Your task to perform on an android device: I want to read the community posts for ideas
Image 0: 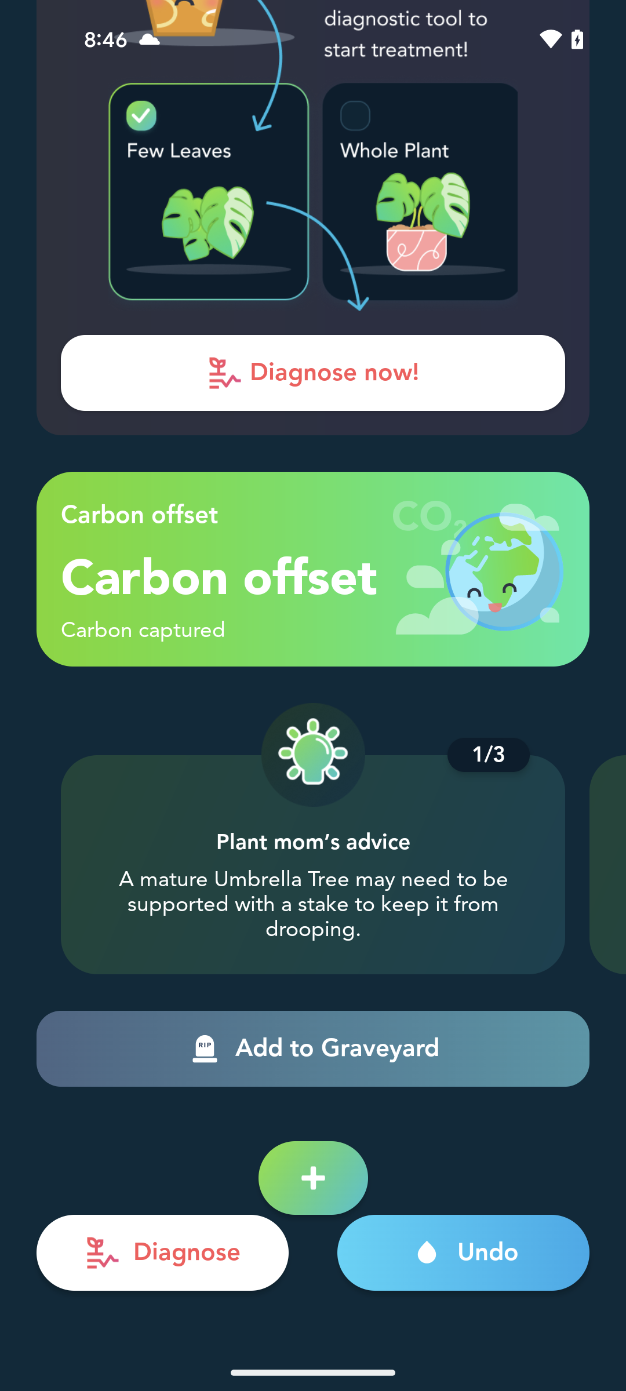
go back
Step 0: press back button
Image 1: 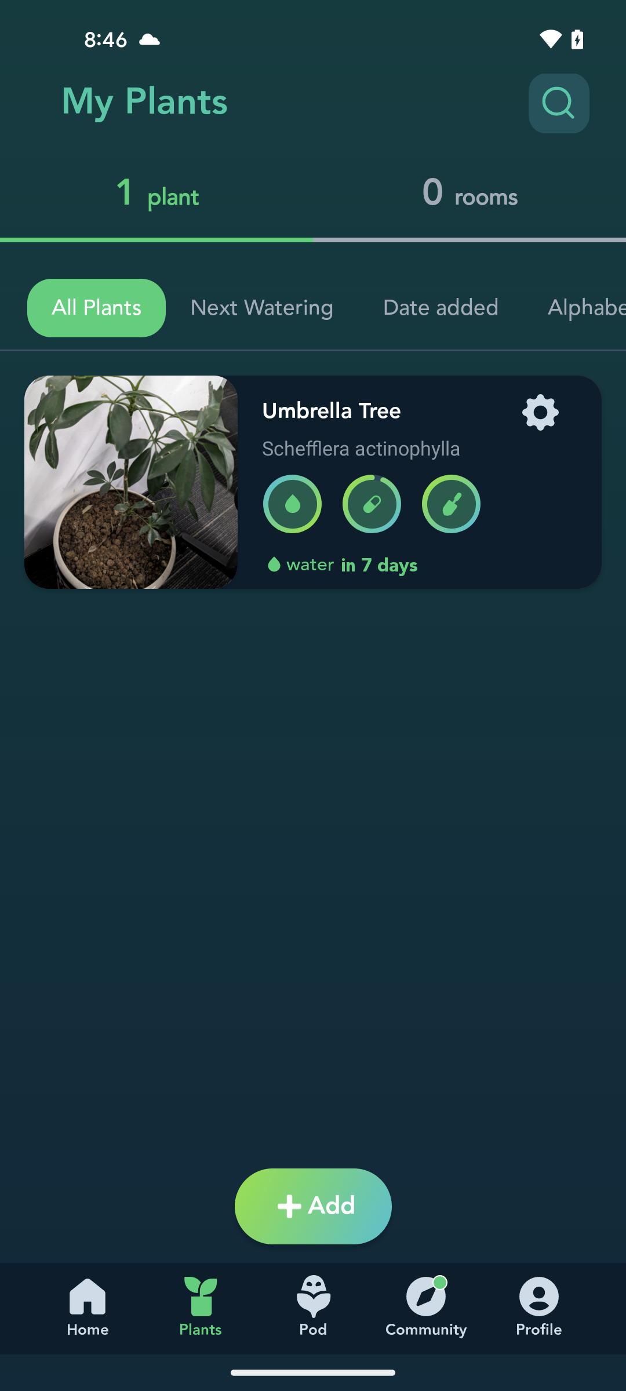
click on community tab
Step 1: click (434, 1302)